Your task to perform on an android device: I'm looking for Skechers Women's shoes via the Amazon app since I want women's shoes.
Image 0: 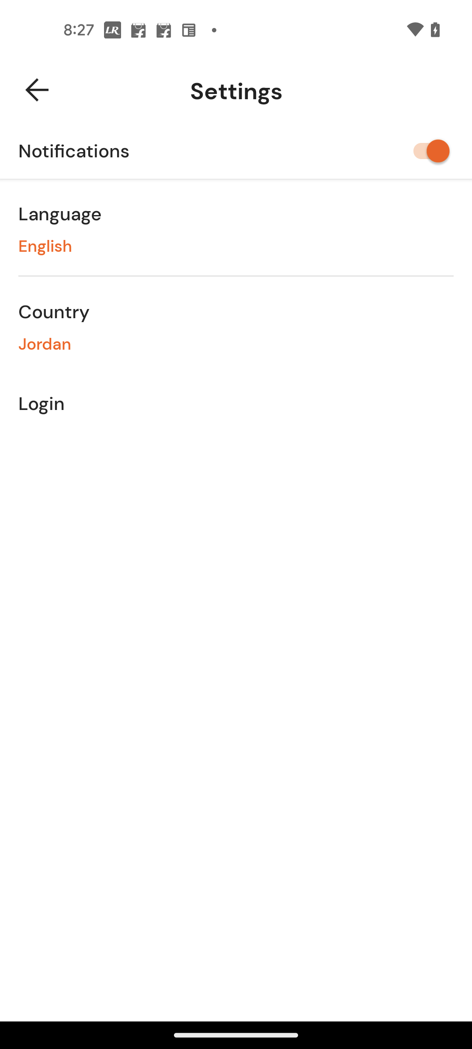
Open the Amazon app
Step 0: open app "Amazon"
Image 1: 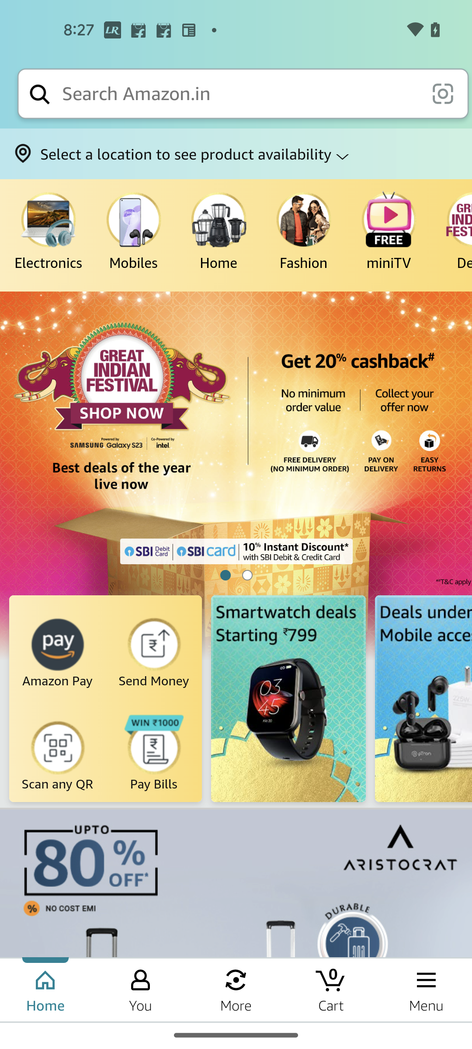
Go to the search bar at the top of the screen
Step 1: click (239, 94)
Image 2: 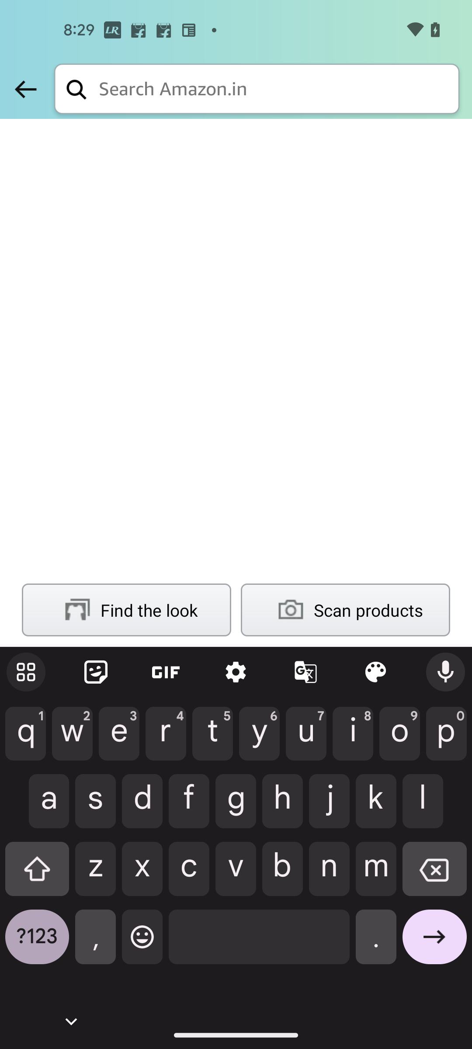
Search for Skechers Women's shoes
Step 2: type "Skechers Women's shoes"
Image 3: 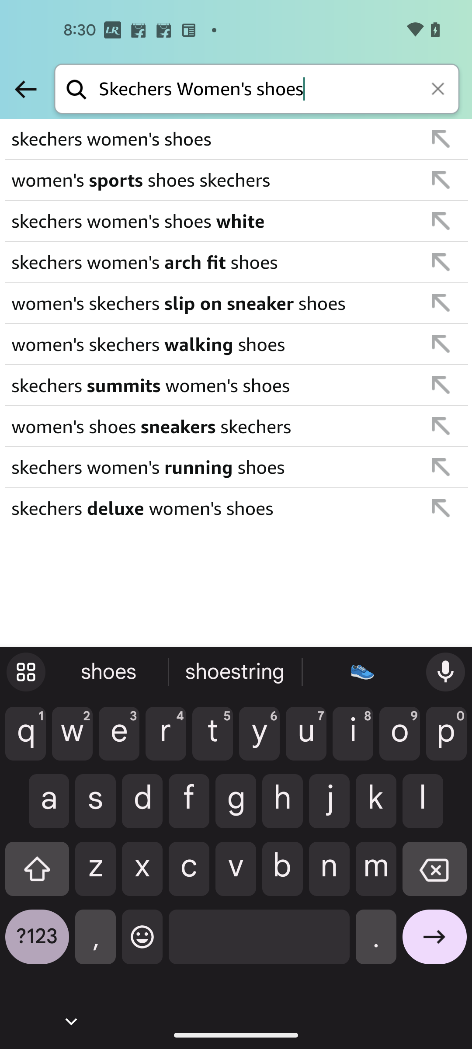
Click on the arrow forward icon at the bottom right corner
Step 3: click (434, 943)